Your task to perform on an android device: I want to be more precise in my selection, and Bosch is a reliable brand. Navigate via the Amazon app and look for drill machines bearing the Bosch brand filter.
Image 0: 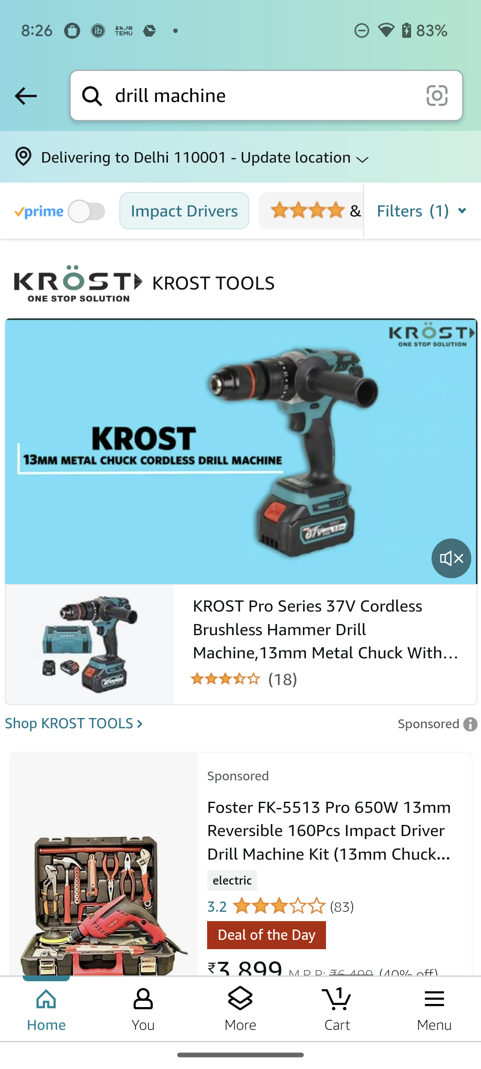
Click on the Filters at the top right corner of the screen
Step 0: click (478, 210)
Image 1: 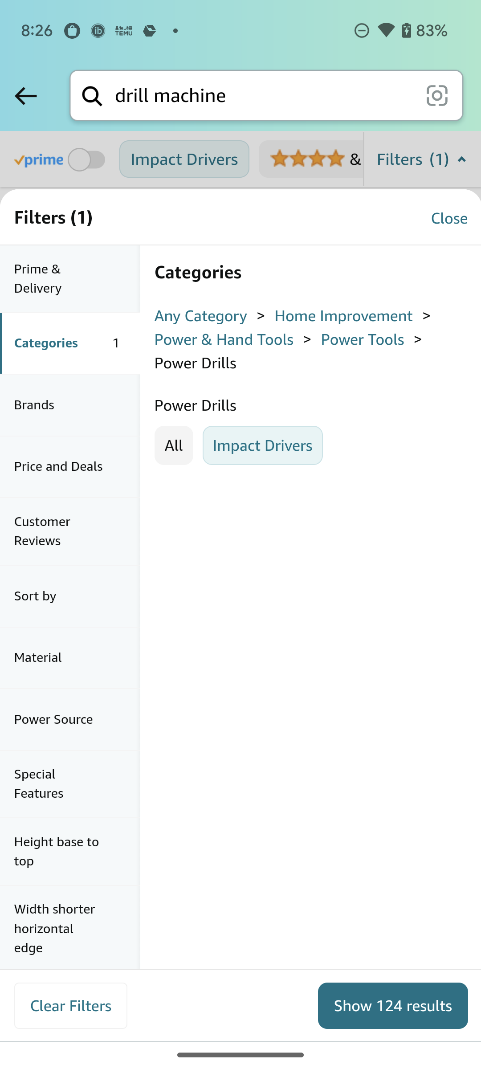
Click on Brands Filter
Step 1: click (70, 405)
Image 2: 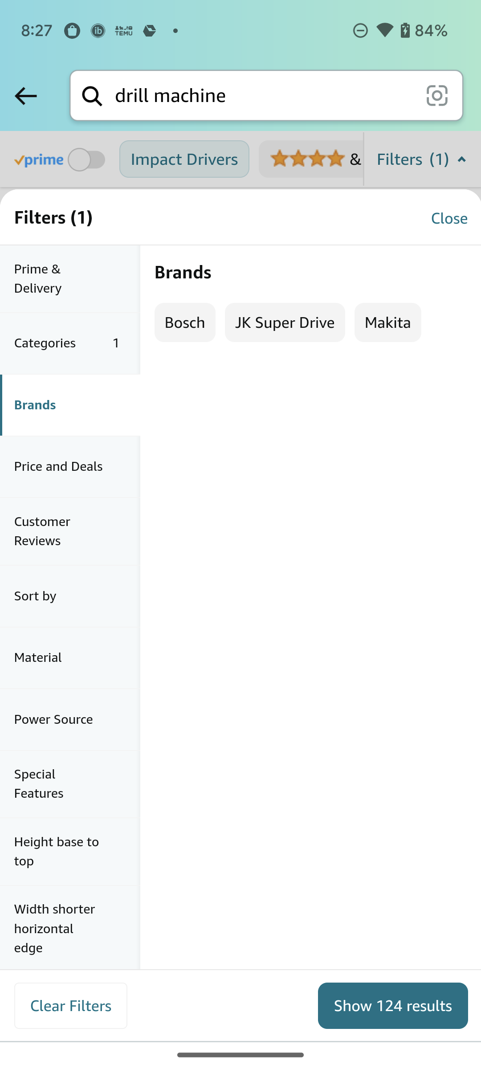
Click on Bosch Brand
Step 2: click (184, 322)
Image 3: 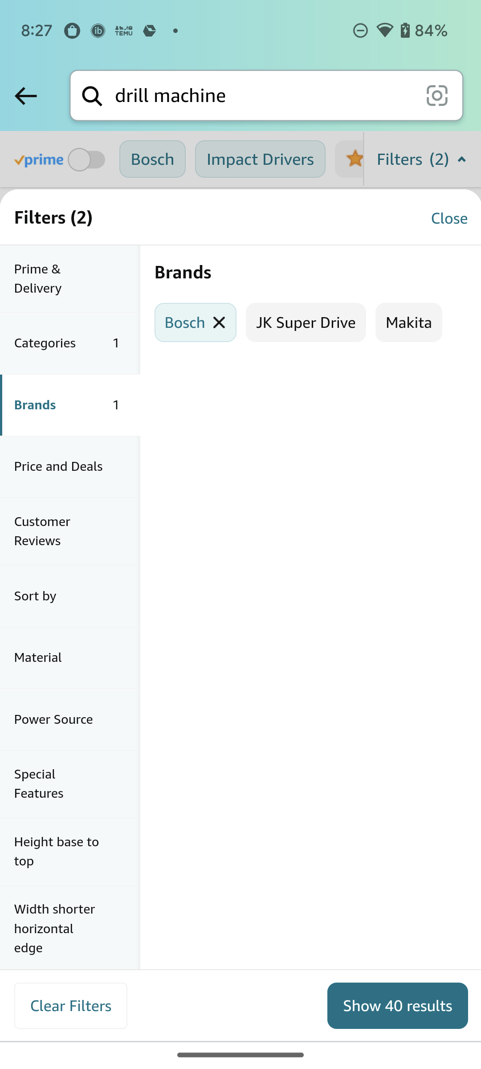
Click on Show 40 results button at the bottom right corner of the screen
Step 3: click (398, 1004)